Your task to perform on an android device: I am thinking about ordering my favorite French dish from Texas River Ranch next weekend, so I would like to search The Texas River Ranch restaurant in the OpenTable app
Image 0: 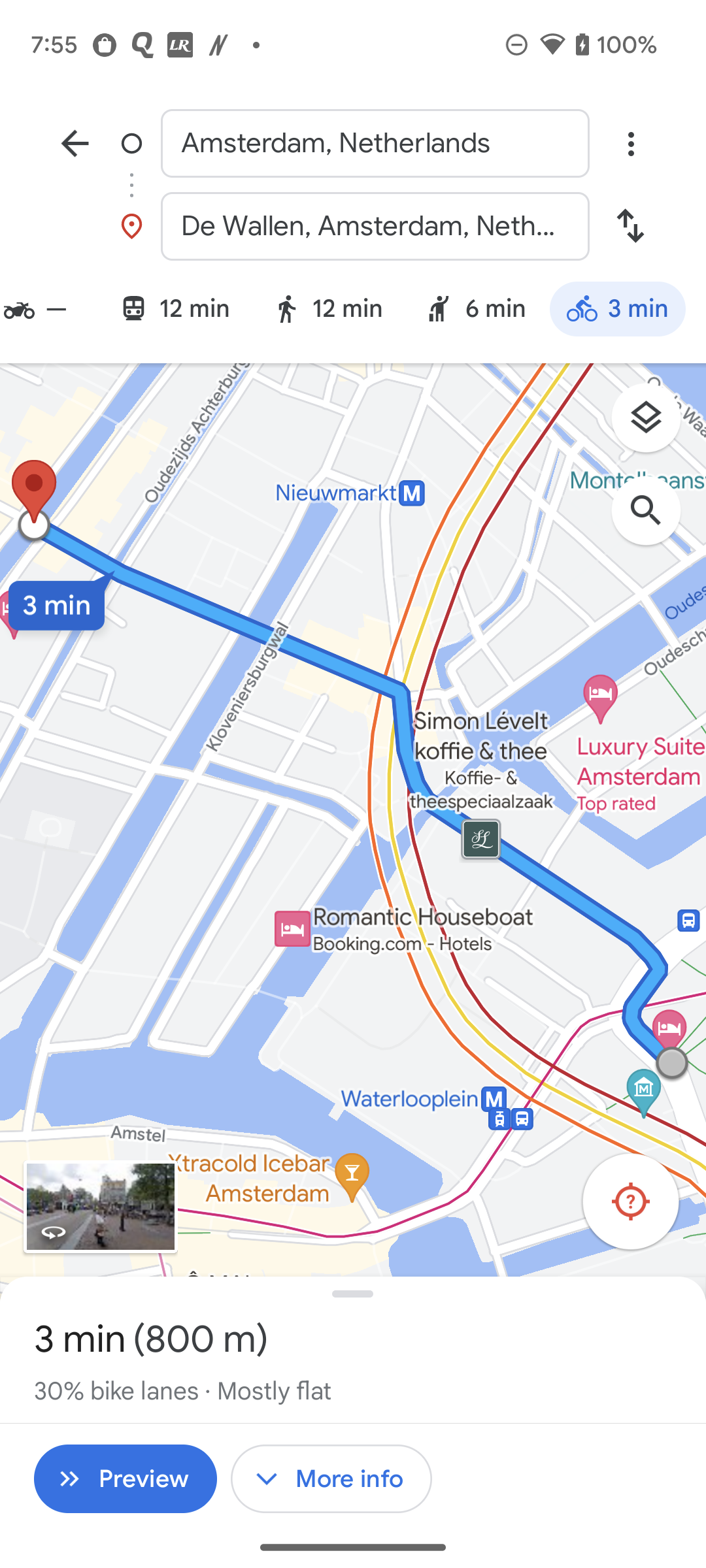
Open the Opentable app
Step 0: open app "OpenTable"
Image 2: 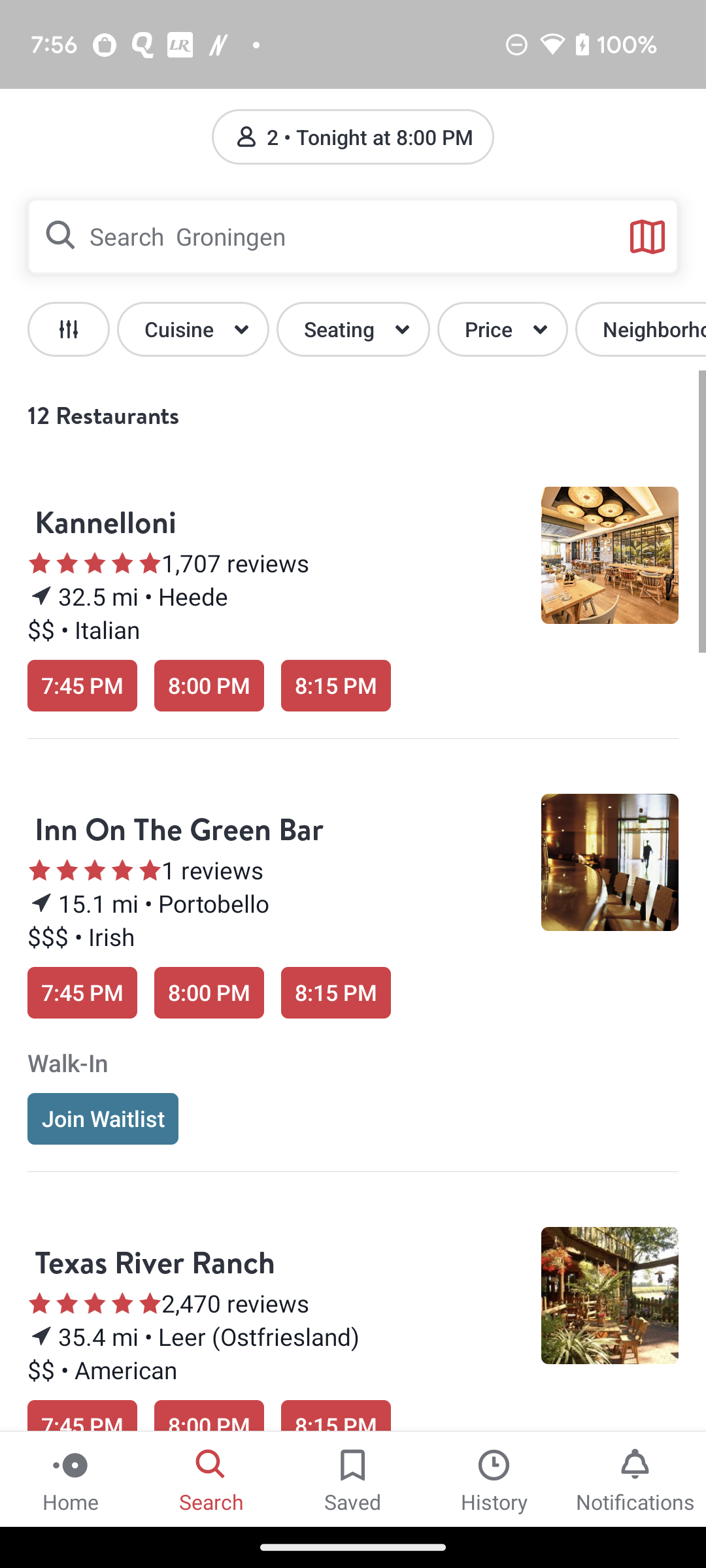
Click on the search groningen name at the top of the screen
Step 2: click (360, 236)
Image 3: 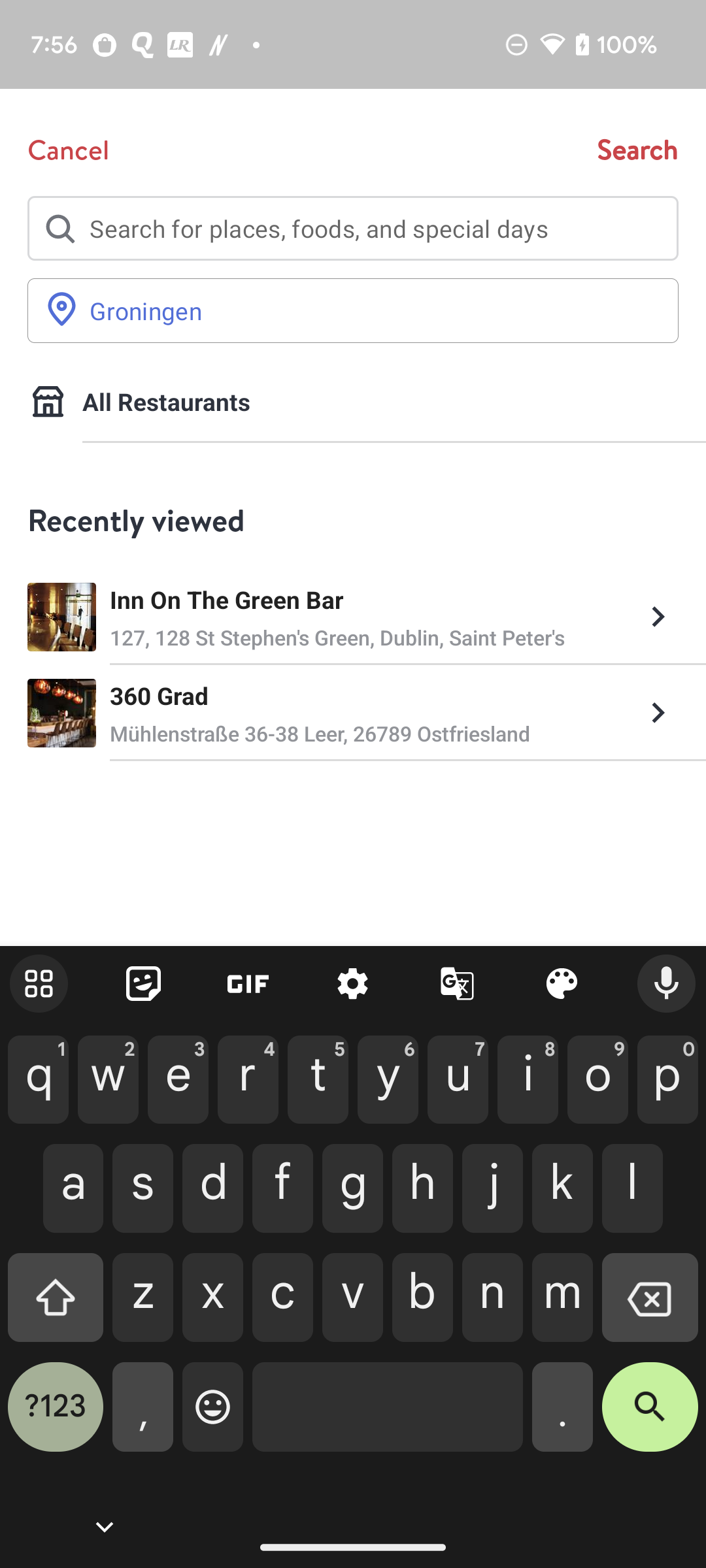
Type Texas River Ranch in search bar
Step 3: type "Texas River Ranch"
Image 4: 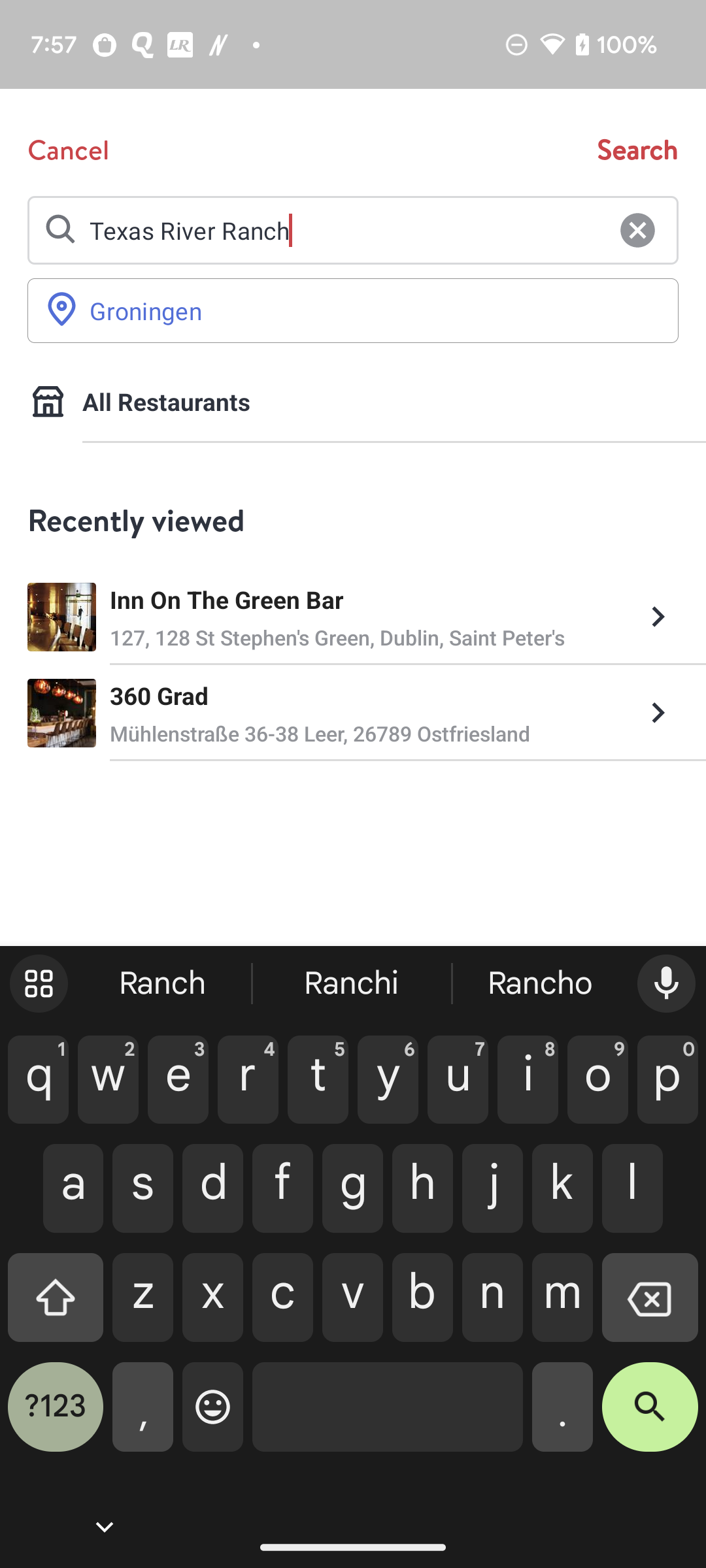
Click on the search key at the bottom right of the keyboard 
Step 4: click (650, 1417)